Your task to perform on an android device: I want to search for my grocery list to see the list of things I need to buy on the Notepad app.
Image 0: 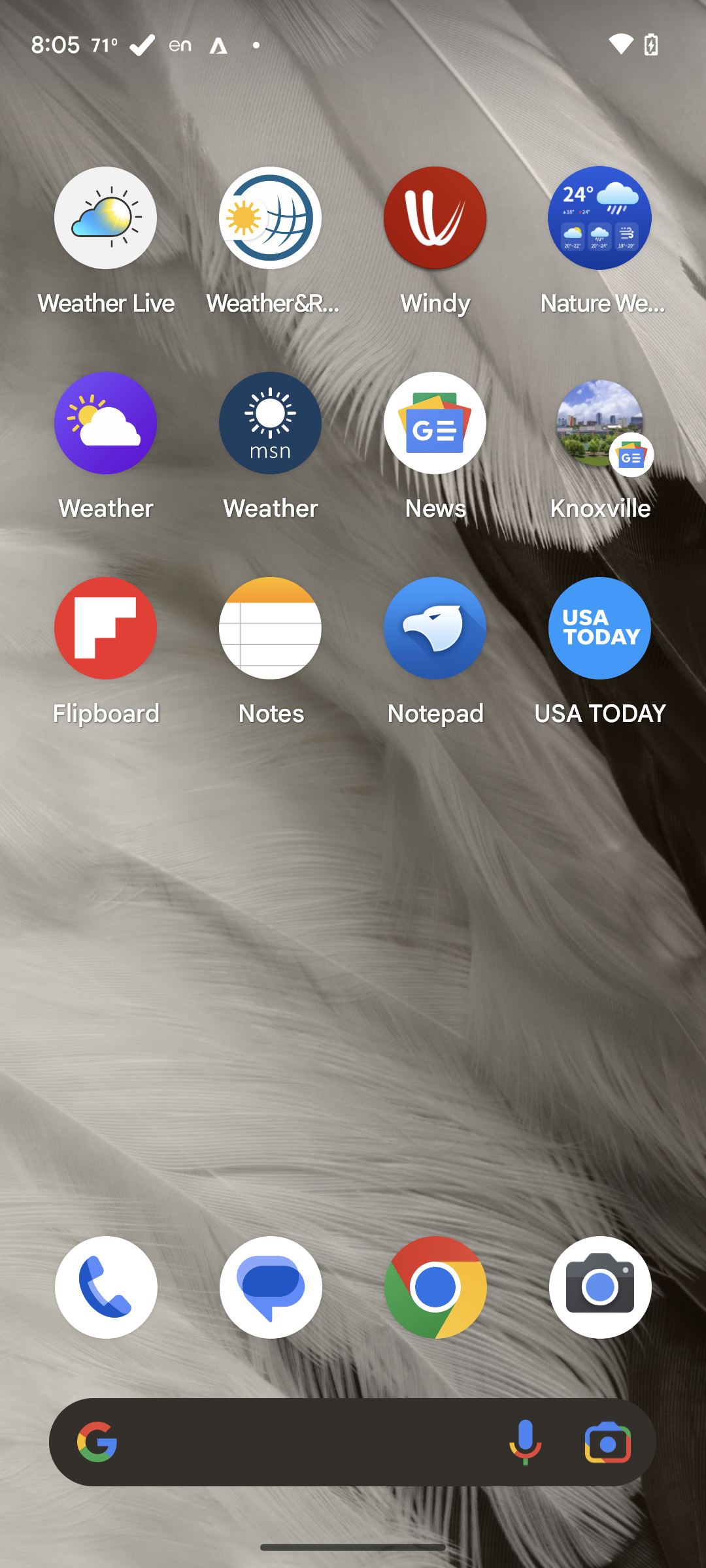
Open Notepad app
Step 0: click (435, 649)
Image 1: 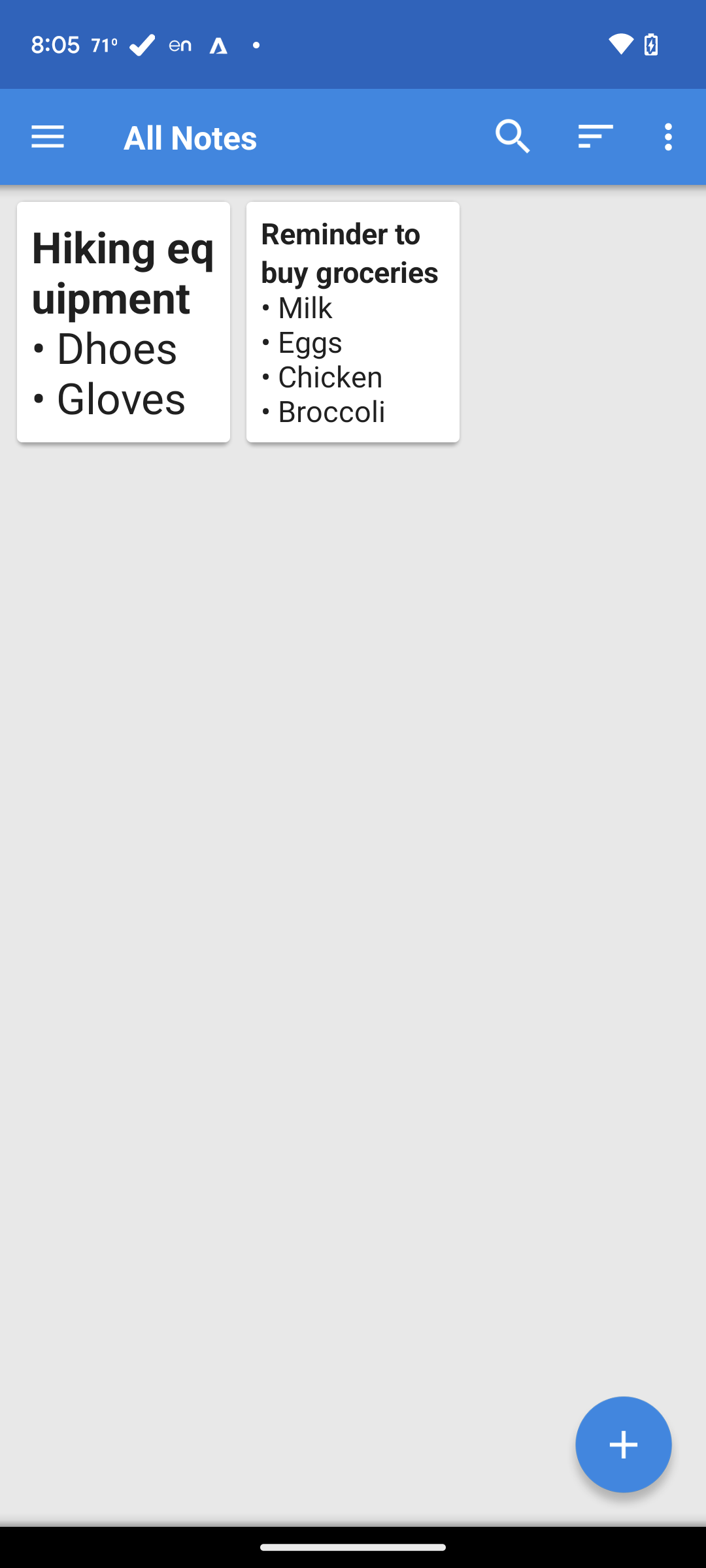
Click on the search icon
Step 1: click (513, 137)
Image 2: 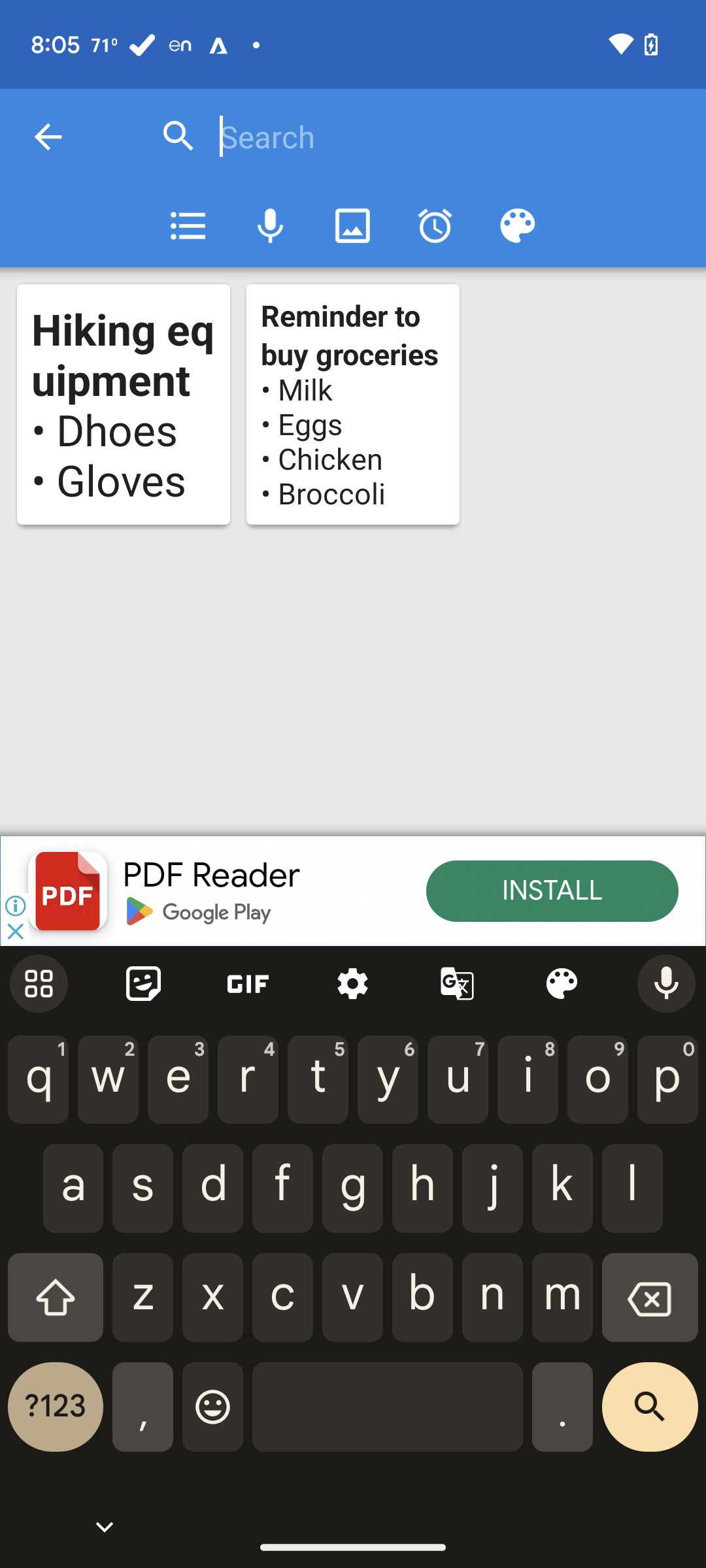
Click on the search icon
Step 2: type "Groceries"
Image 3: 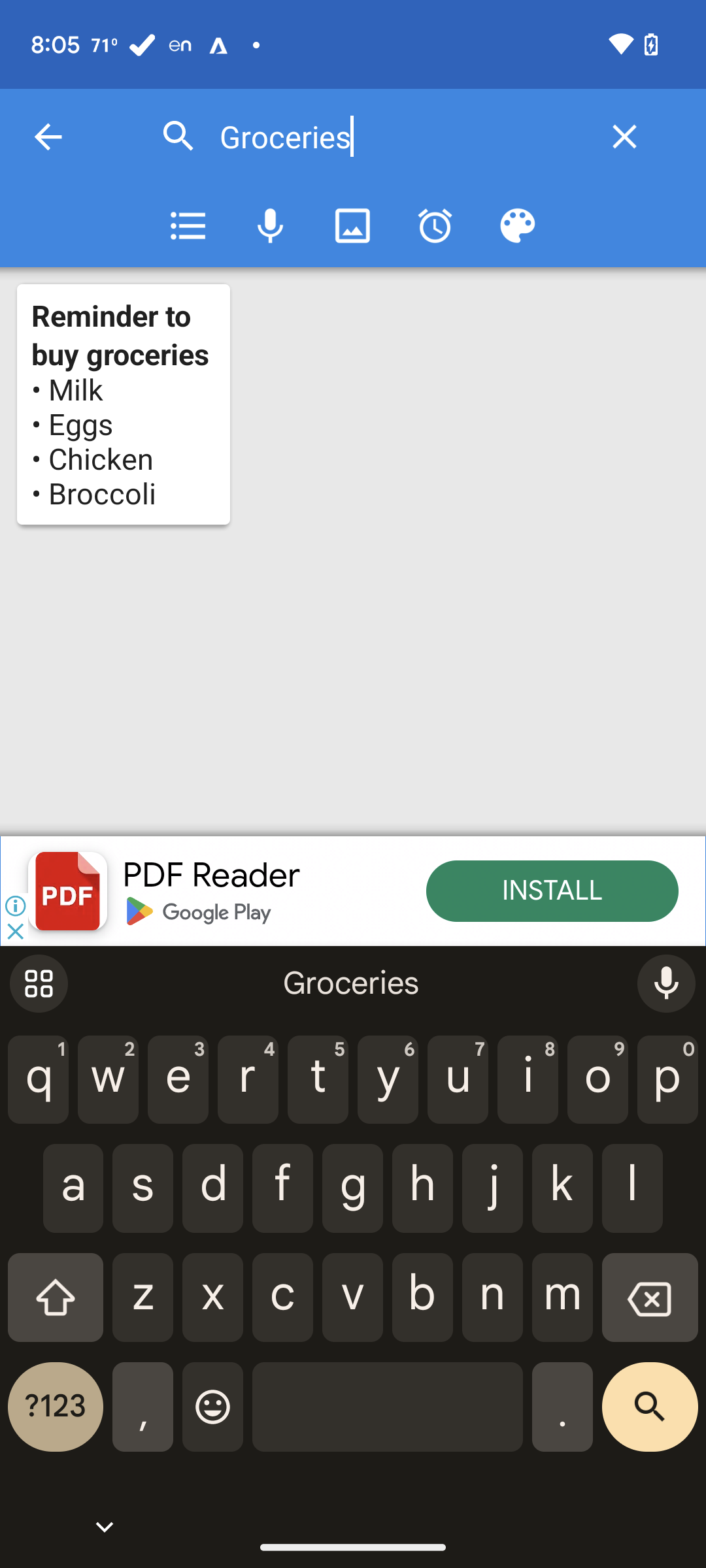
Click on the search icon
Step 3: click (650, 1417)